Your task to perform on an android device: Add the field of full name to the Carols competition form in the Jotform app.
Image 0: 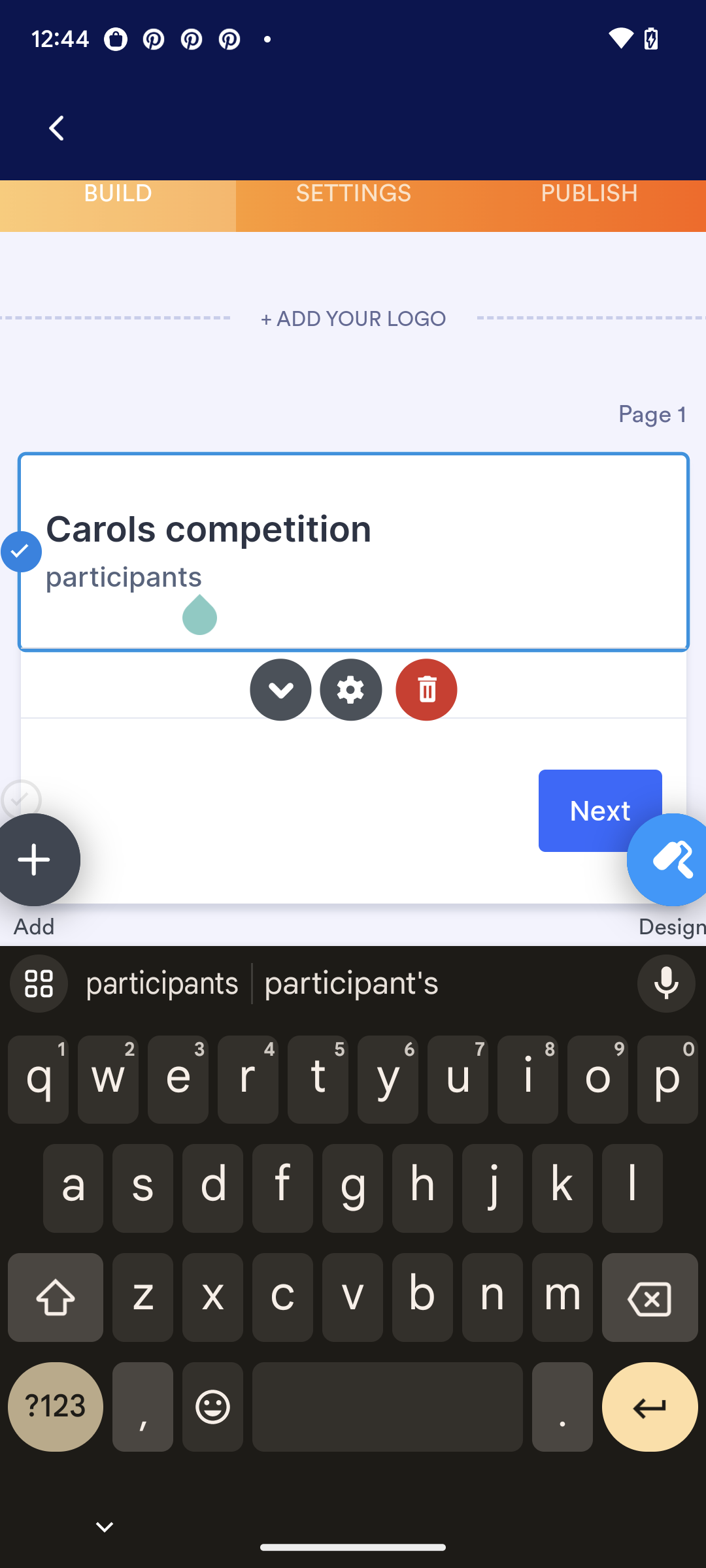
Click on the plus icon.
Step 0: click (353, 800)
Image 1: 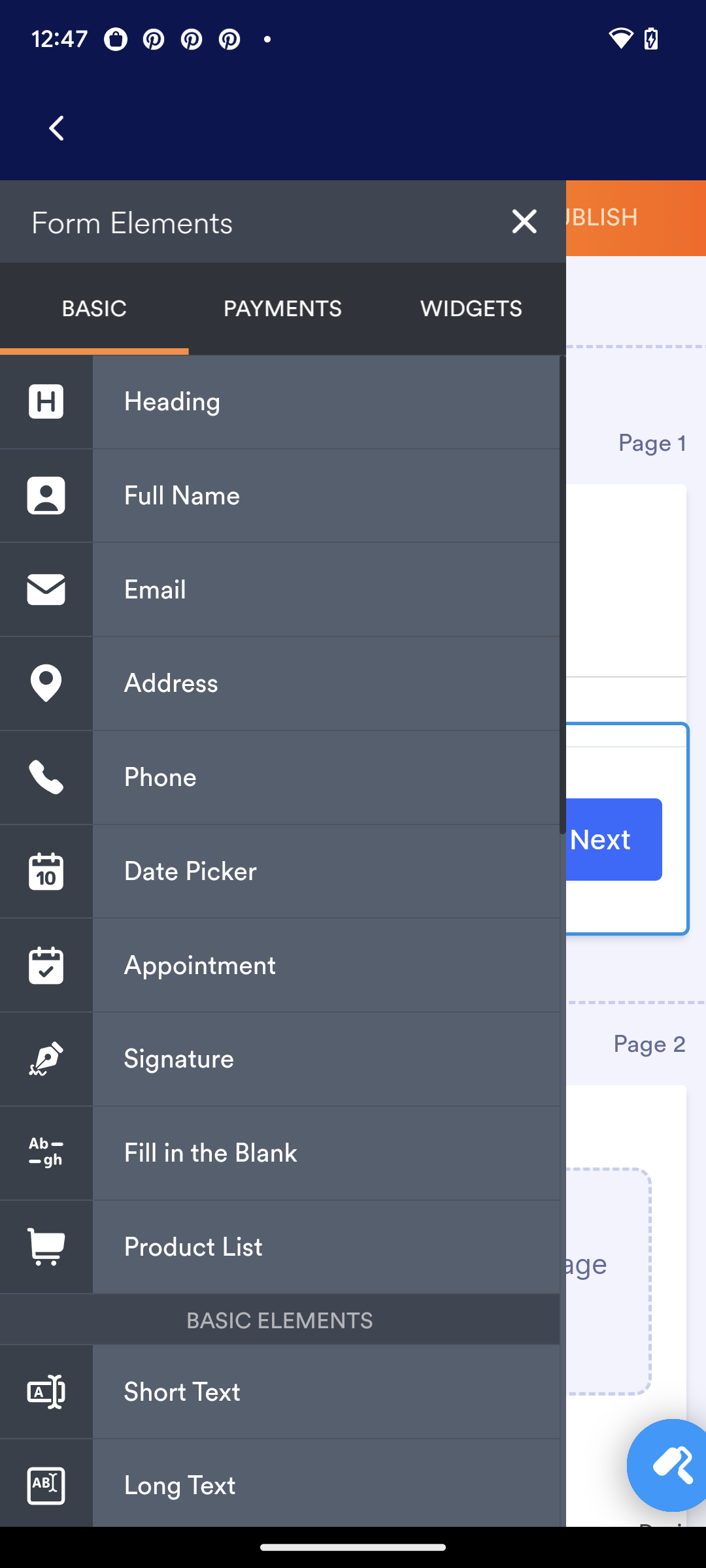
Click on the full name button.
Step 1: click (326, 495)